Your task to perform on an android device: Me and my wife decided to surprise my son Andreas Wagner by meeting with him, who is living in Berlin, Germany. I want to stay there in a hotel, so search for the hotel in Berlin, Germany, in the Booking.com app.
Image 0: 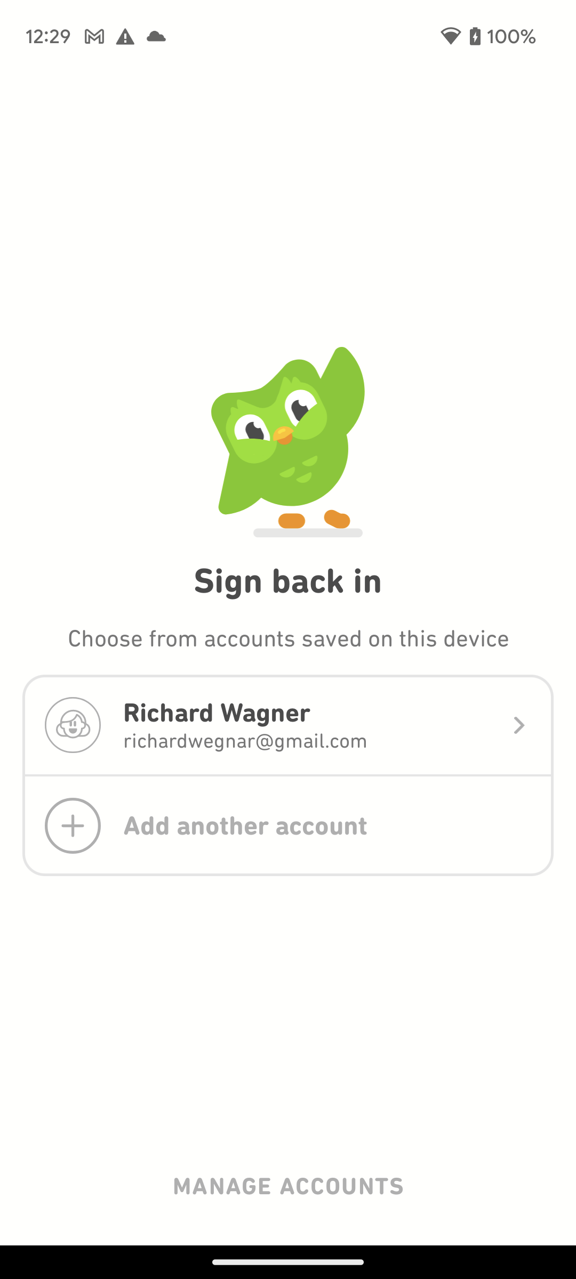
Open the Booking.com app
Step 0: open app "Booking.com"
Image 1: 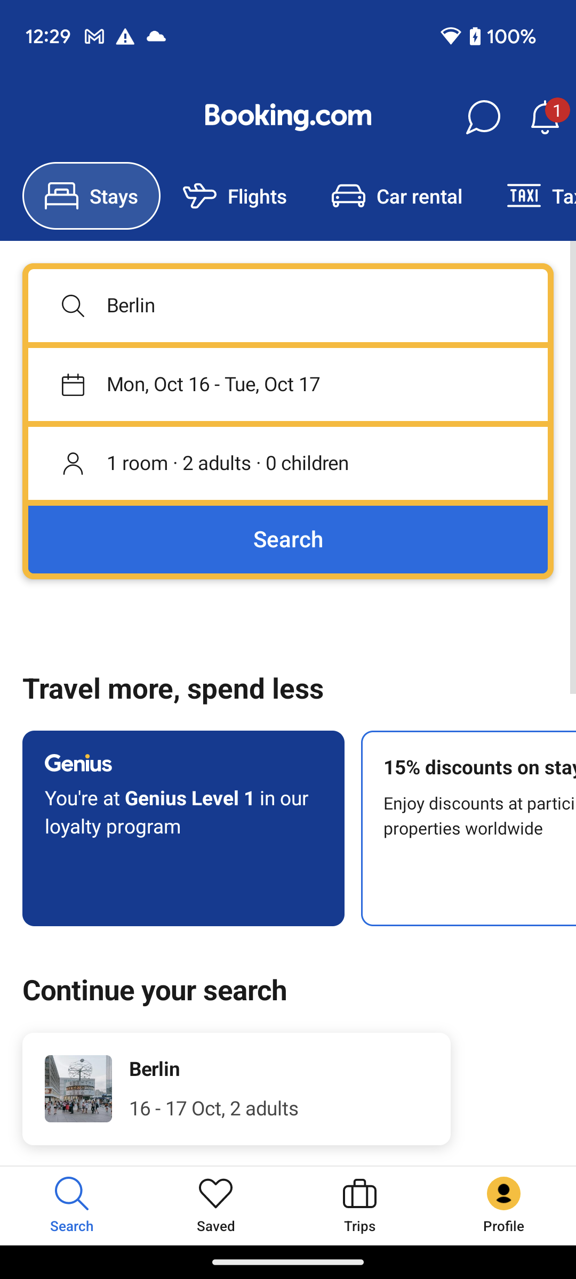
Click on the search icon at the top left of the screen to search for the hotels in Berlin
Step 1: click (288, 305)
Image 2: 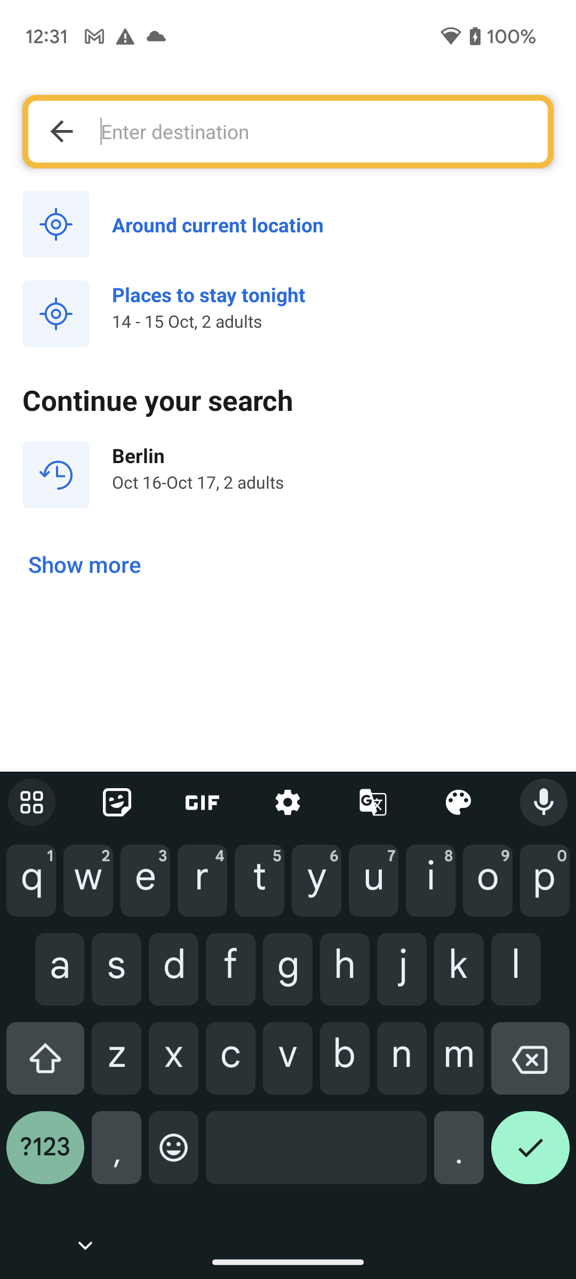
Type Berlin in the search bar at the top of the screen to search for the Hotels in Berlin.
Step 2: type "Berlin"
Image 3: 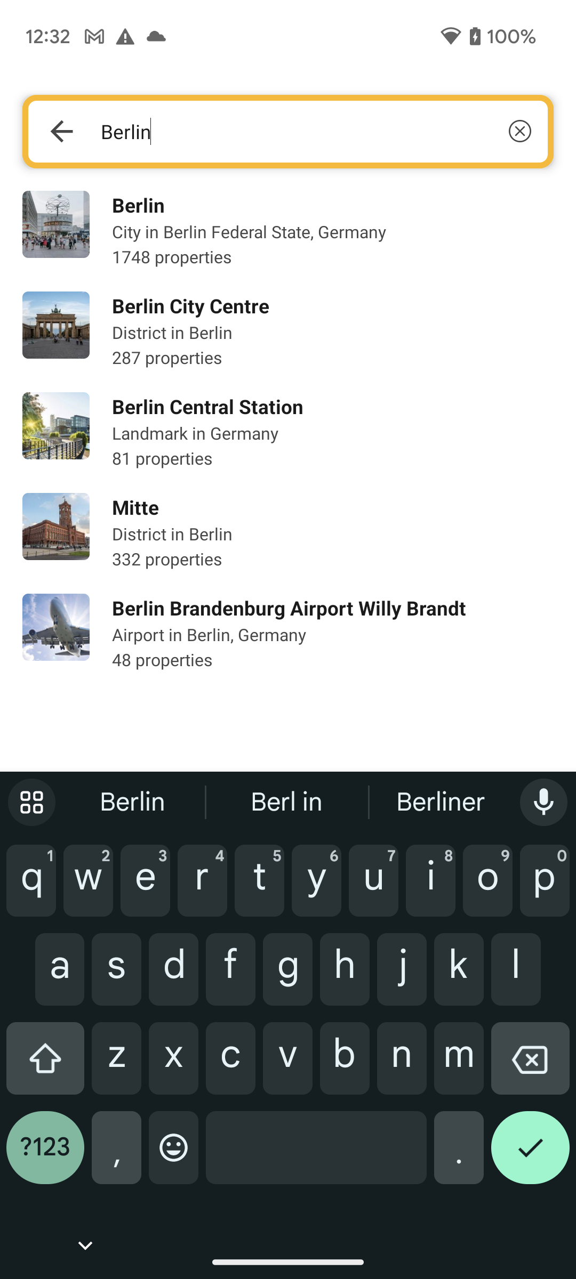
Click on the first suggested option to view the search hotels 
Step 3: click (333, 231)
Image 4: 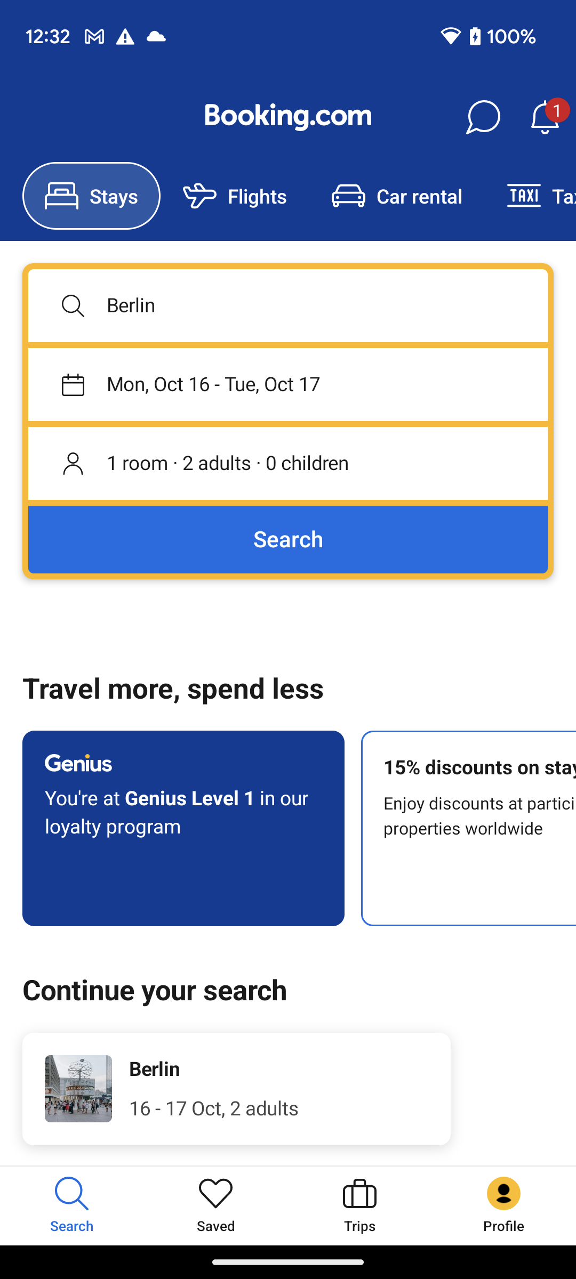
Click on the Search button to view the search result.
Step 4: click (288, 539)